Your task to perform on an android device: Use the Google Fit app to monitor my walking distance from my office's 12th floor to the ground floor. 
Image 0: 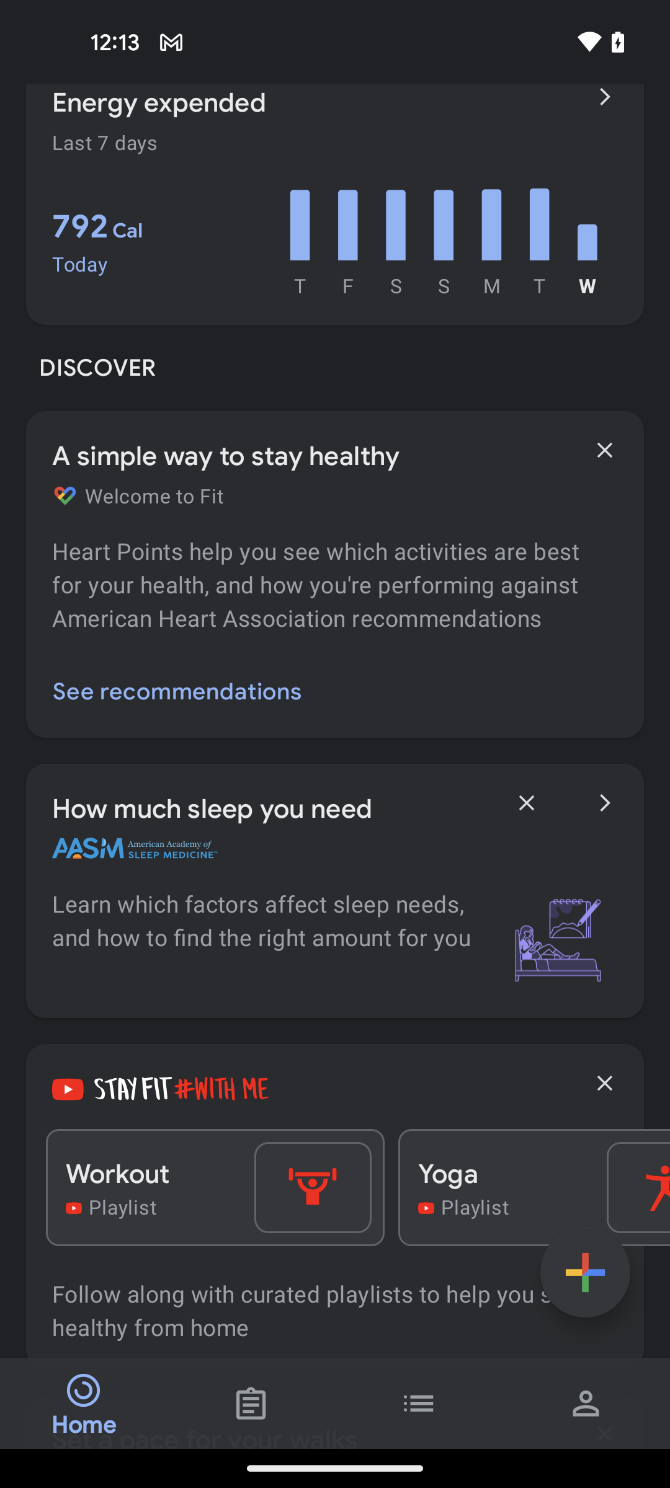
Tap on the plus button
Step 0: click (585, 1272)
Image 1: 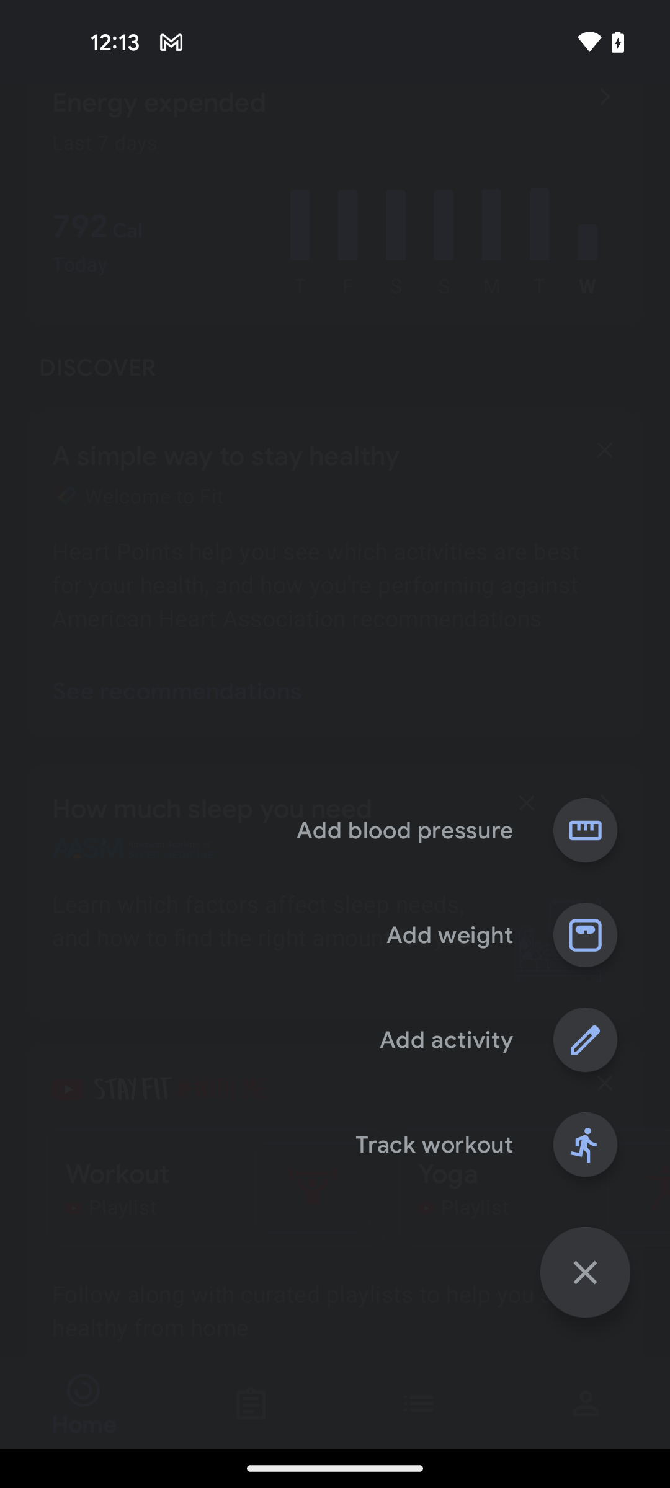
Tap on the track workout option
Step 1: click (434, 1145)
Image 2: 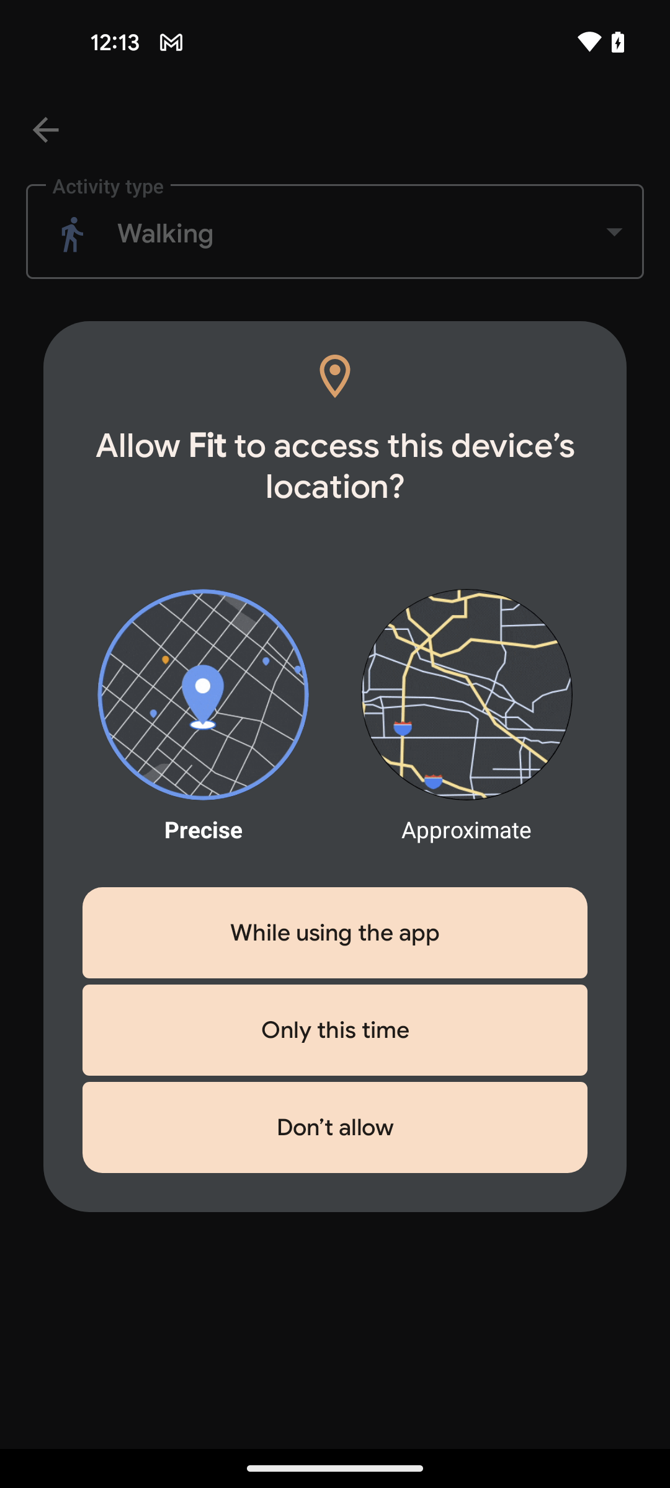
Tap on the while using the app button
Step 2: click (335, 932)
Image 3: 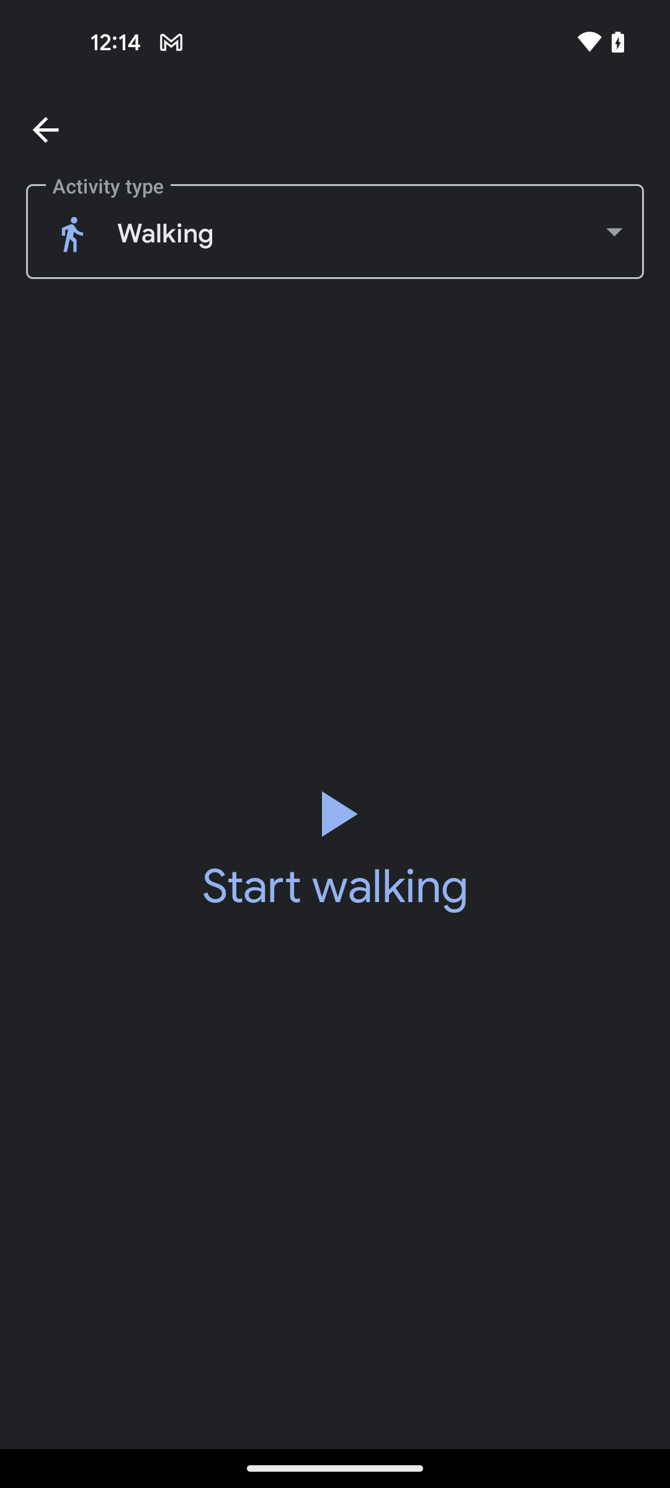
Tap on the start walking option
Step 3: click (335, 847)
Image 4: 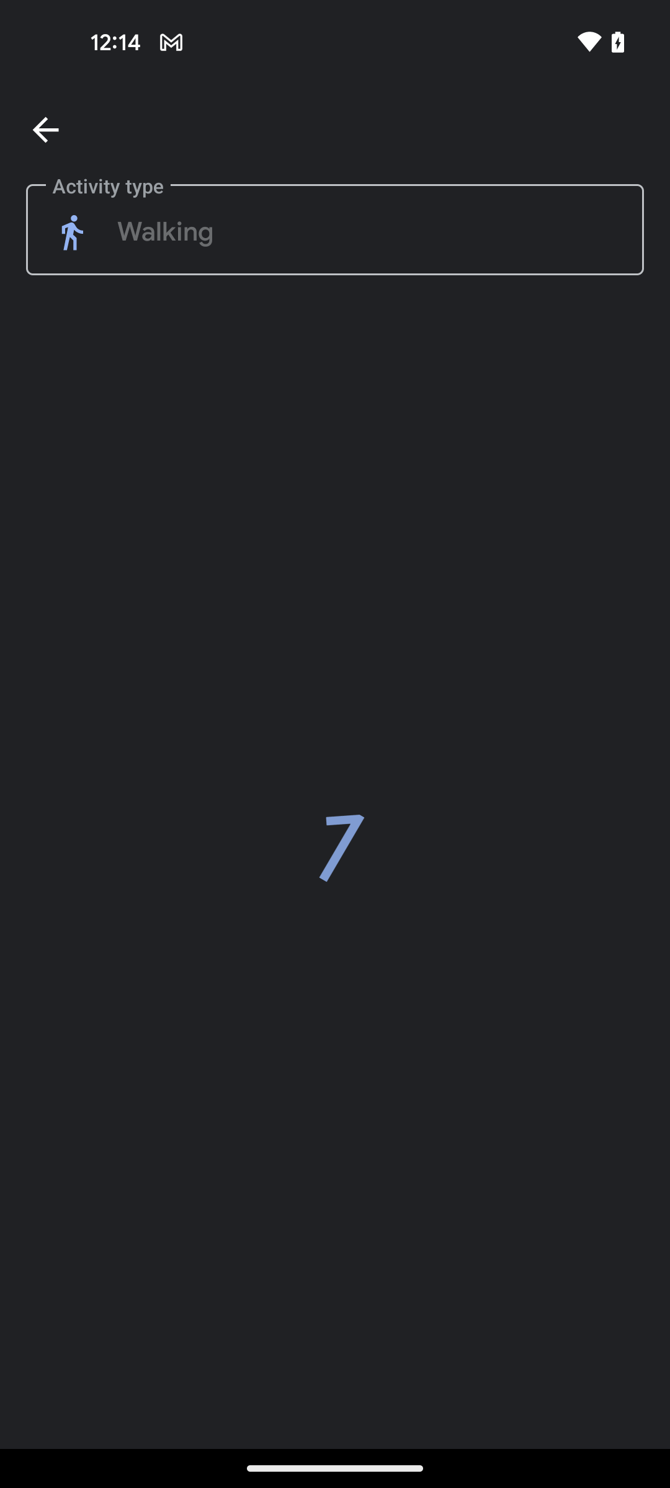
Tap on the start walking option
Step 4: wait
Image 5: 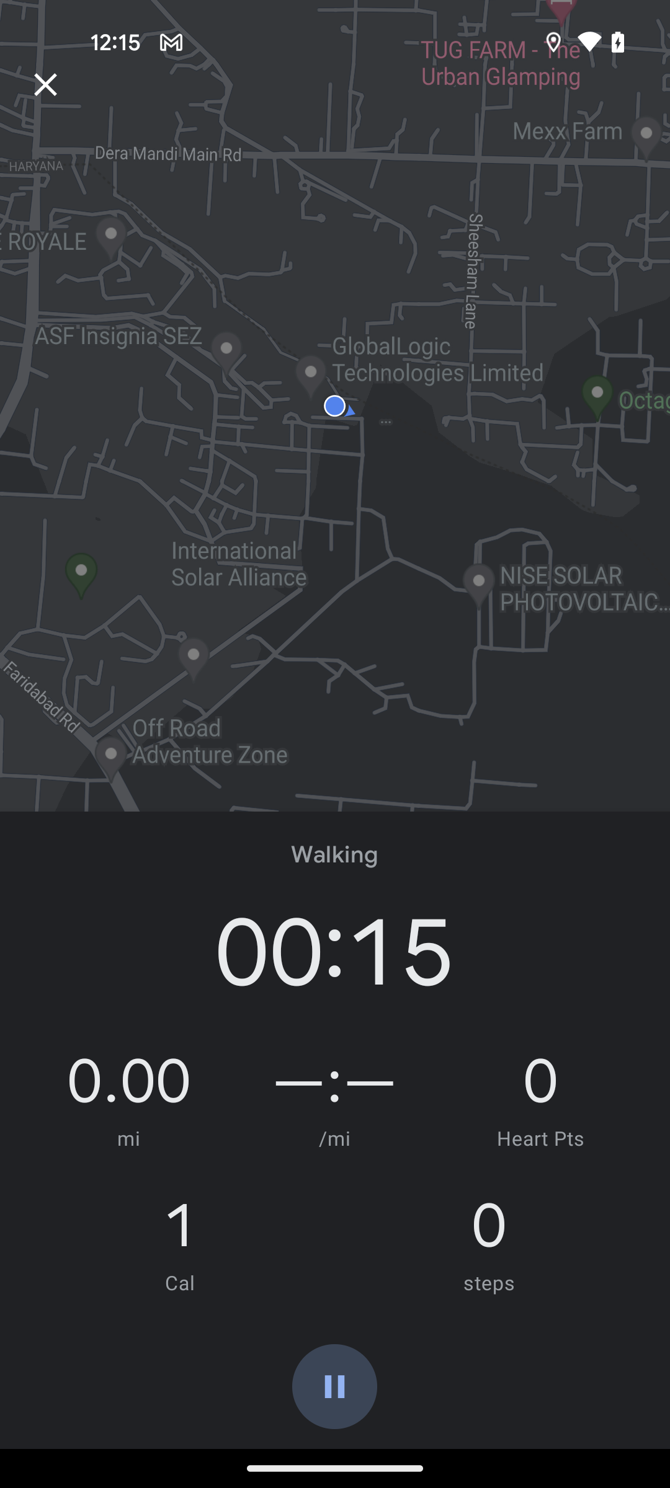
Tap on the start walking option
Step 5: wait